Your task to perform on an android device: My main door lock was damaged yesterday and I want to fix it, search for the main door lock set on the etsy app.
Image 0: 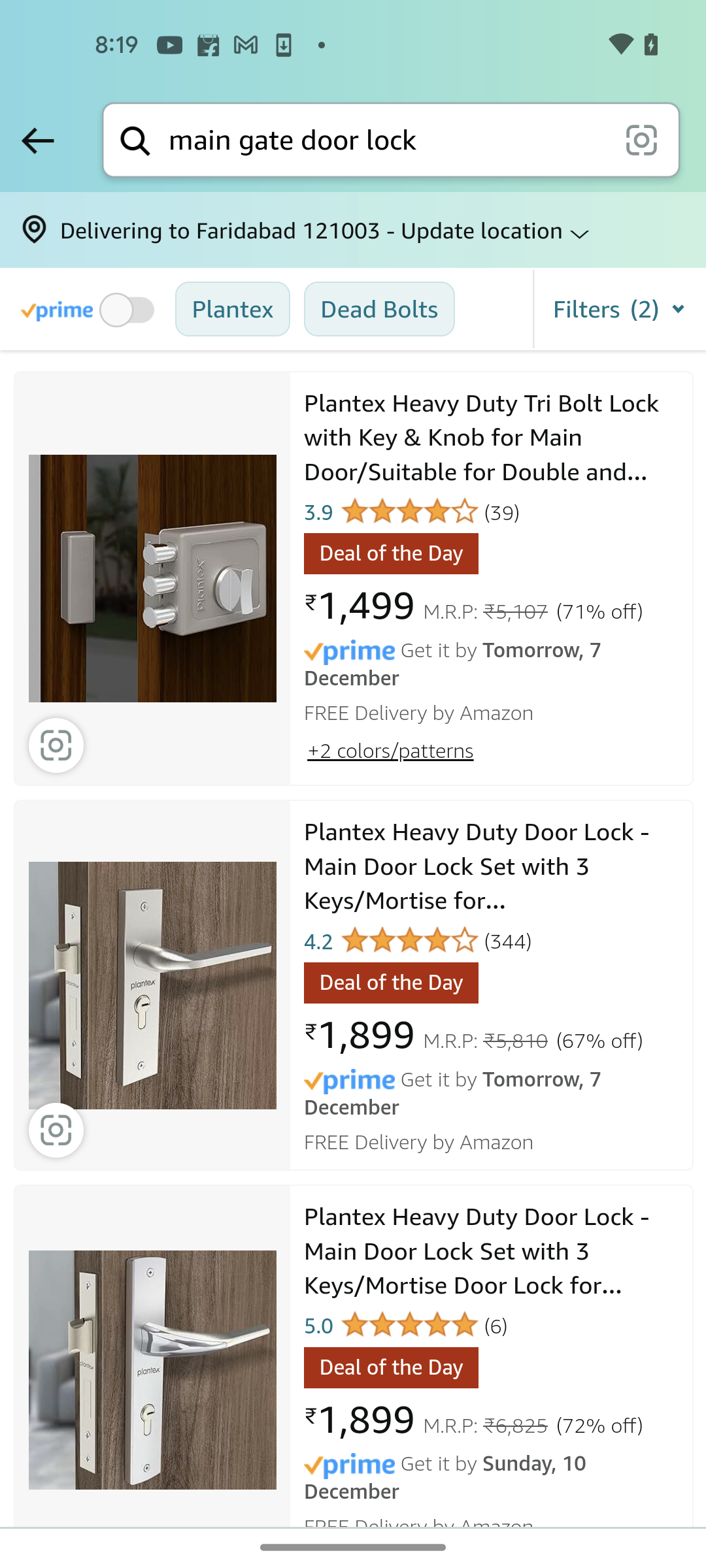
Open the etsy app
Step 0: open app "Etsy"
Image 2: 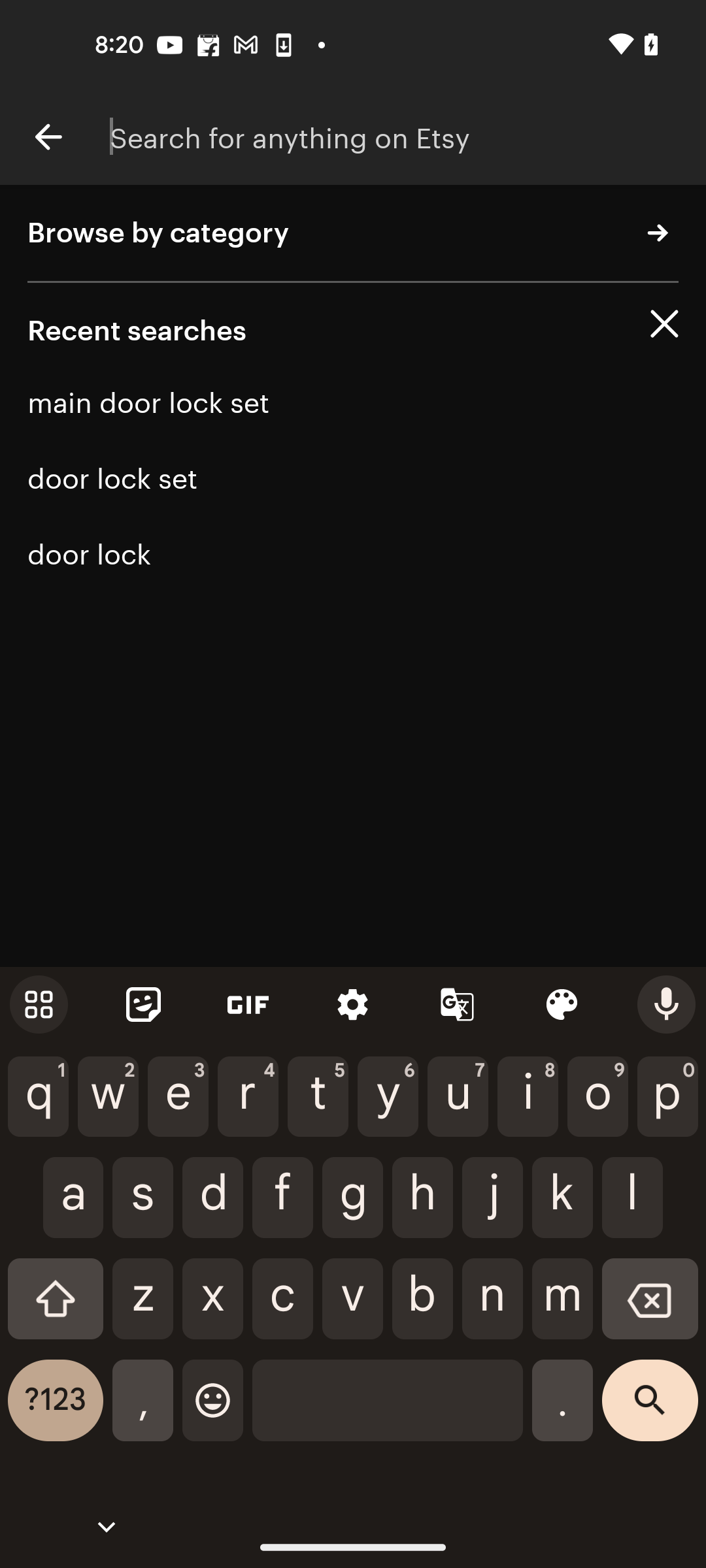
Search for main door lock set
Step 2: wait